Your task to perform on an android device: I need to replace the broken Floor drain, therefore I want to use the Ruhe app to search for the Floor Drain category.
Image 0: 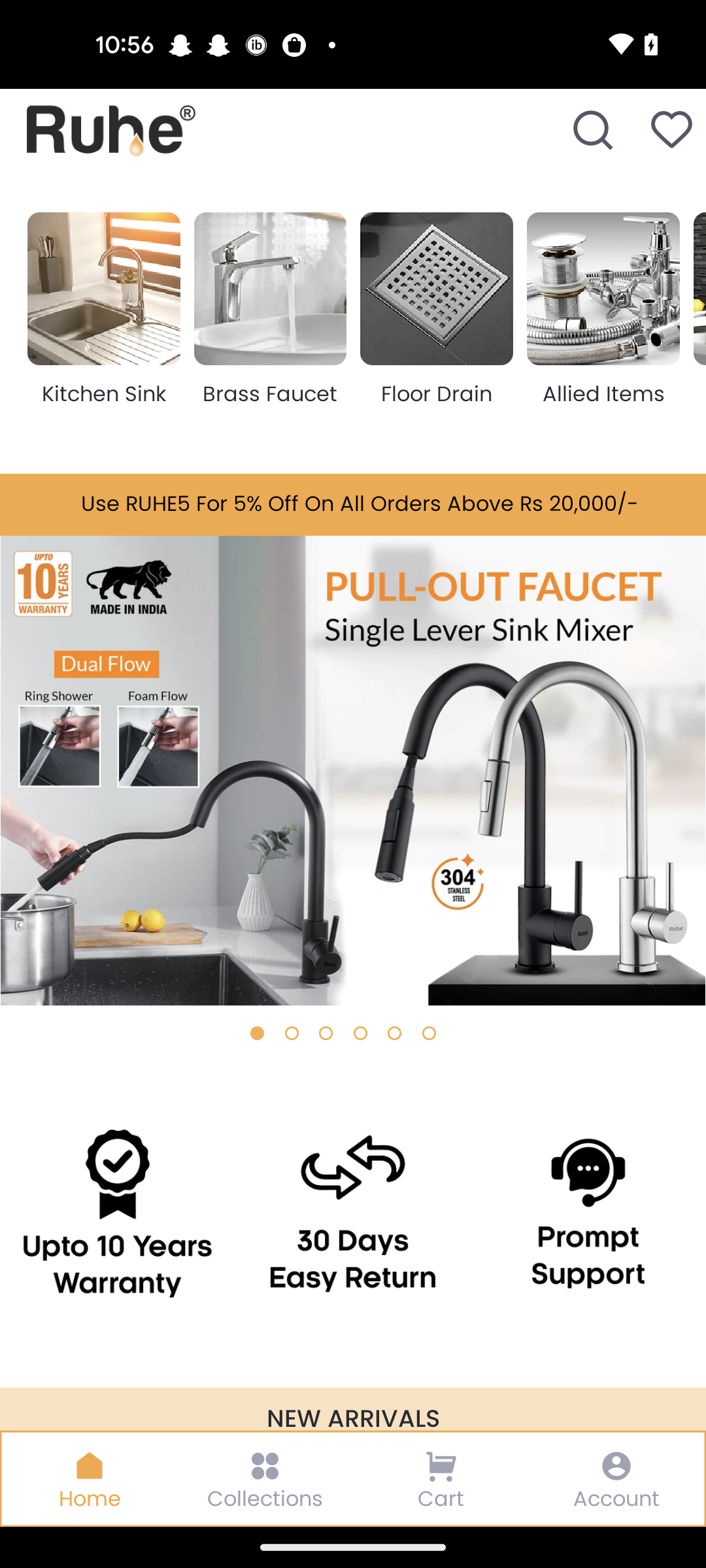
Click on the Floor Drain category
Step 0: click (437, 289)
Image 1: 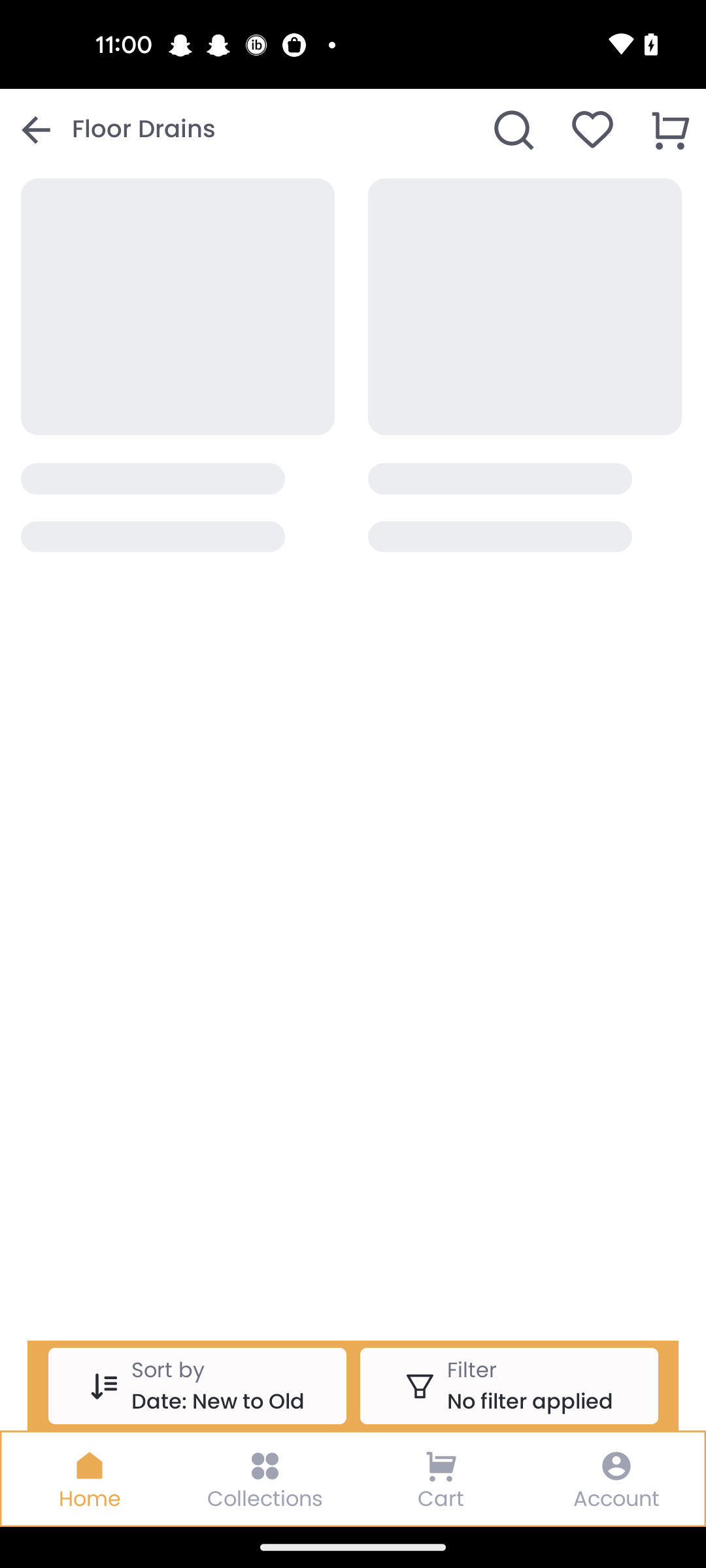
Click on the Floor Drain category
Step 1: wait